Your task to perform on an android device: Using the lastminute.com app, look for one-way tickets for two adults in economy class from Guarulhos International Airport to John F. Kennedy International Airport for November 14. My intention is to have a short vacation with my brother in New York City.
Image 0: 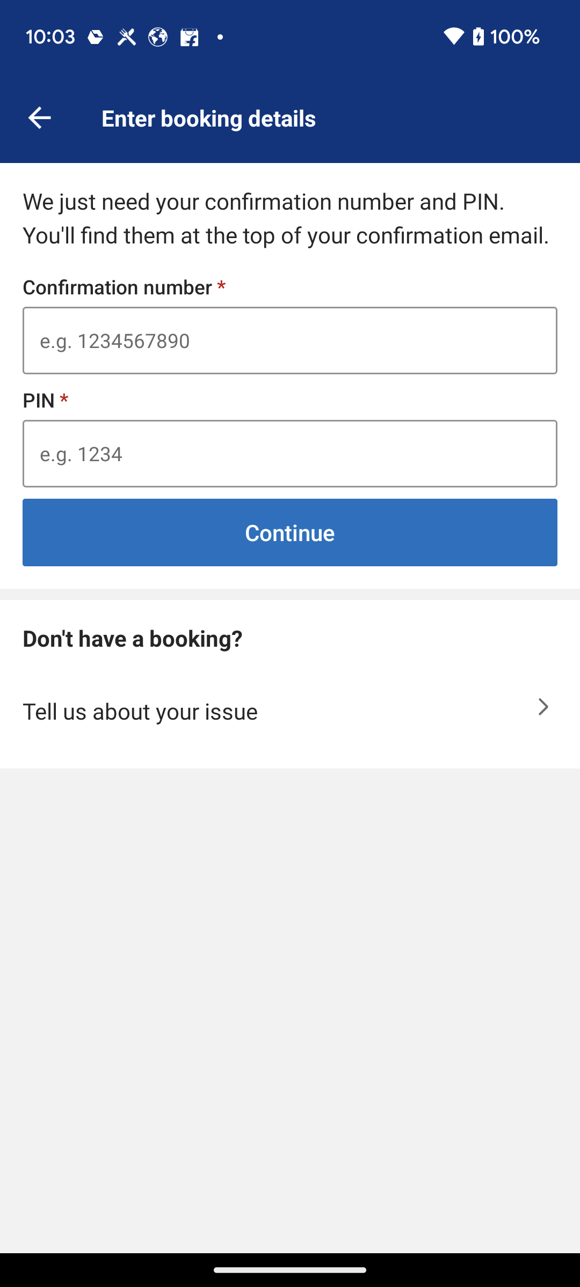
Open lastminute.com app
Step 0: open app "lastminute.com"
Image 1: 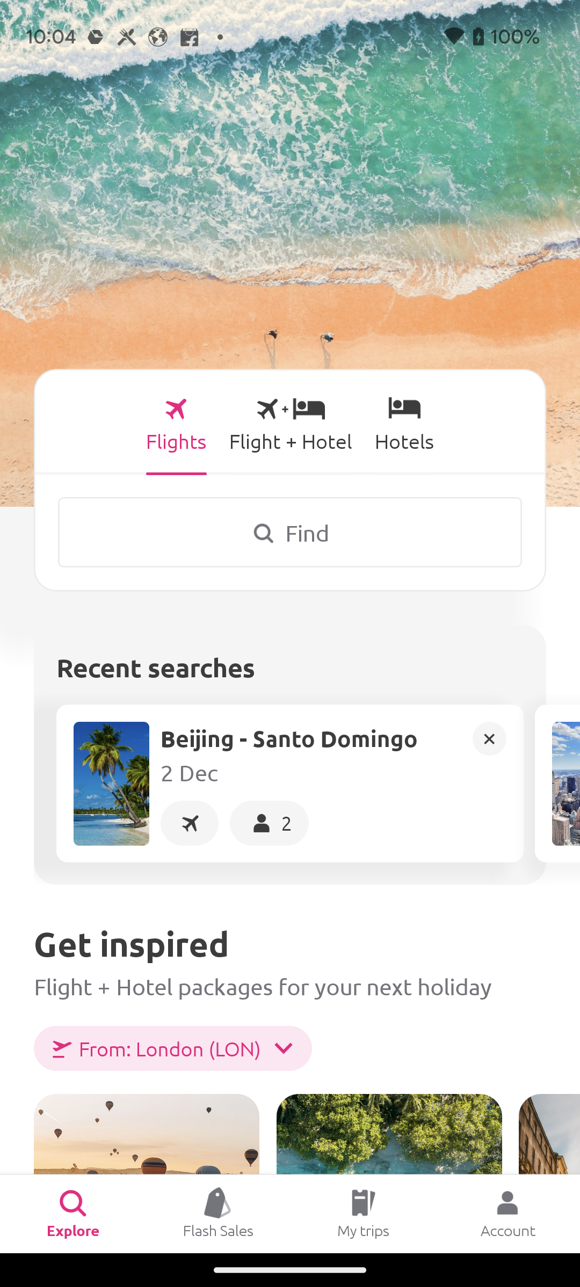
Click on the Find button at the bottom of flights section
Step 1: click (307, 532)
Image 2: 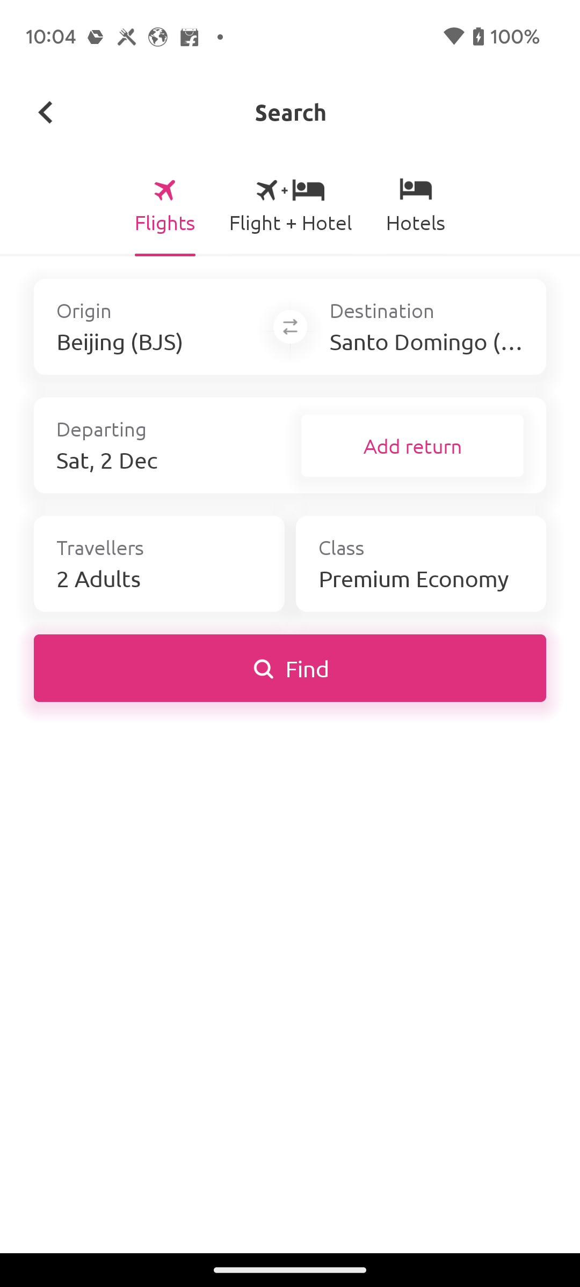
Click on the Origin search bar
Step 2: click (154, 341)
Image 3: 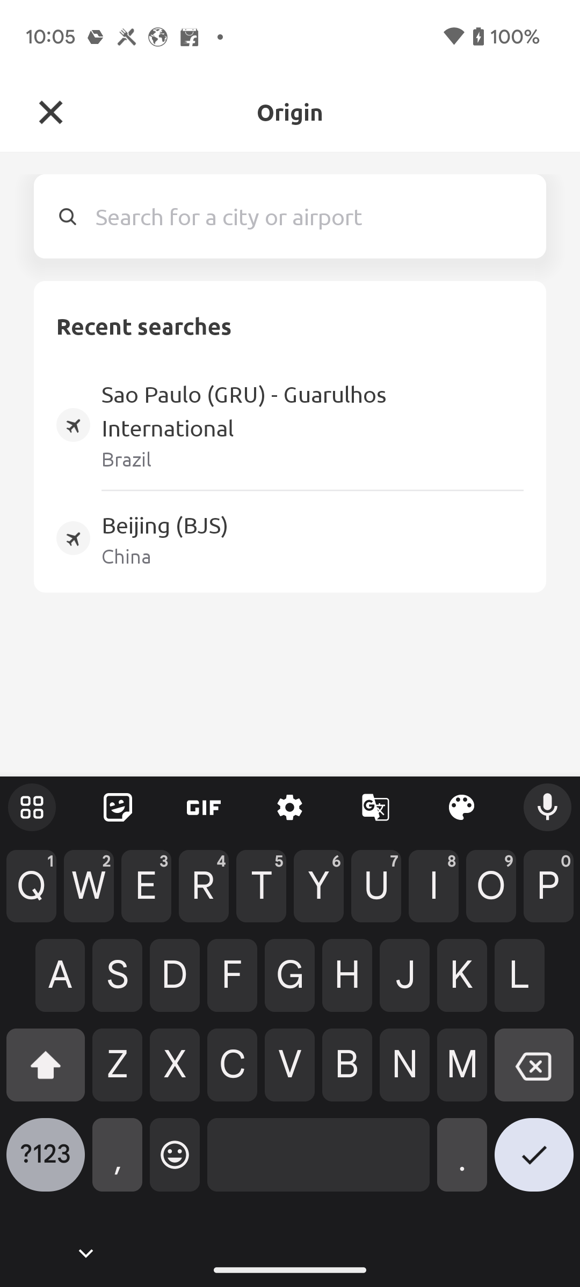
Search for Guarulhos International Airport
Step 3: type "Guarulhos International Airport"
Image 4: 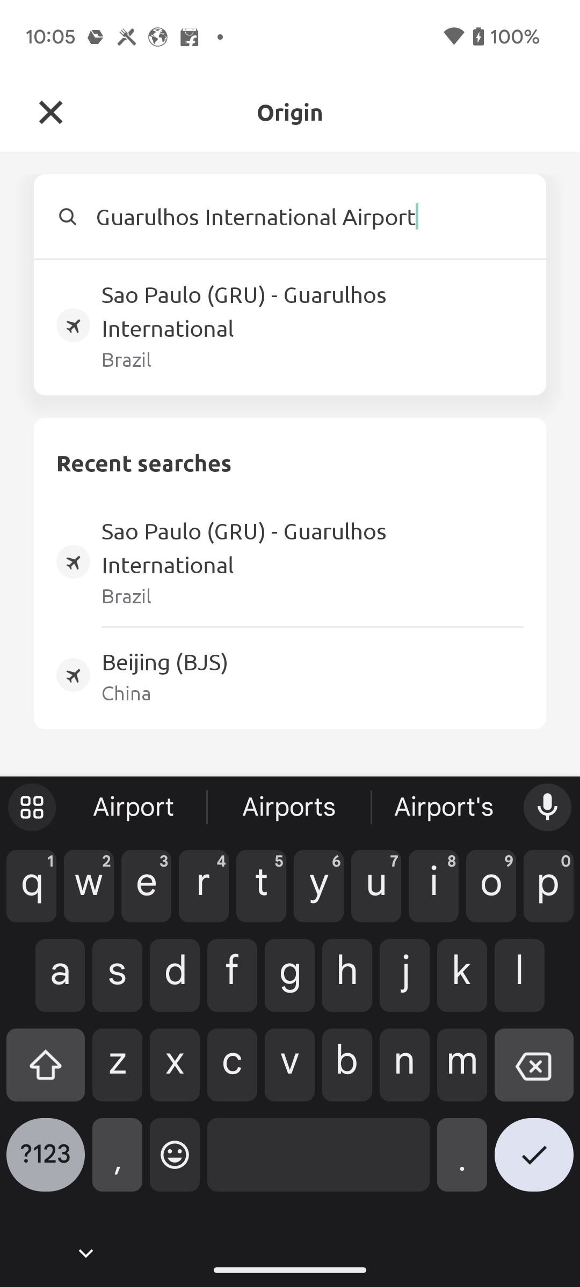
Click on Sao Paulo (GRU) - Guarulhos International
Step 4: click (247, 311)
Image 5: 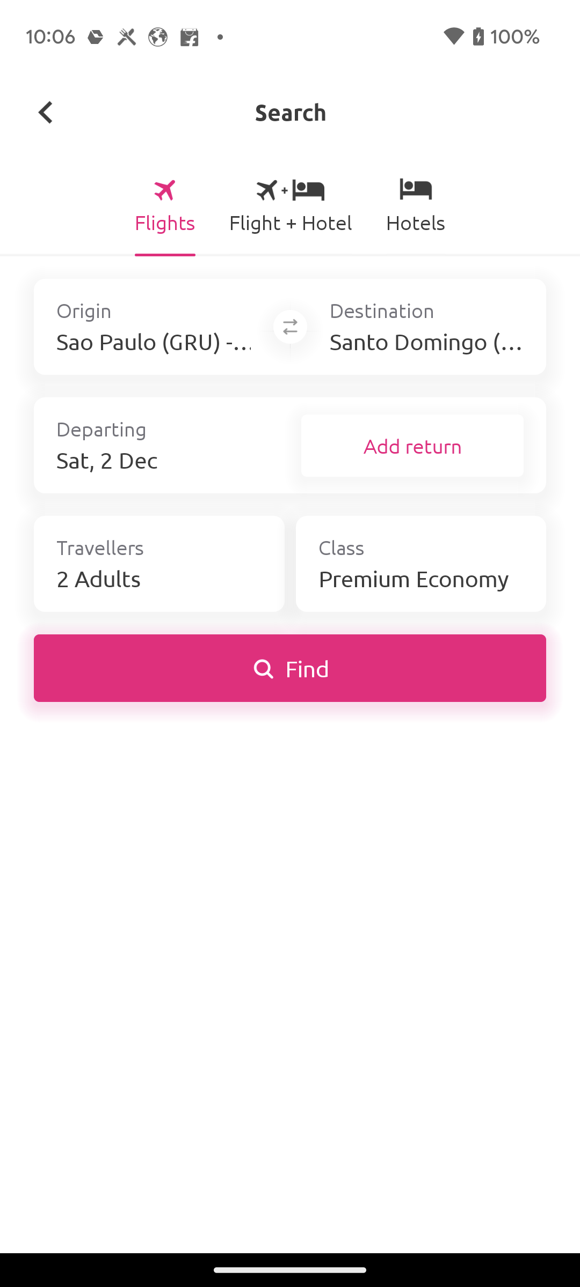
Click on Destination search bar
Step 5: click (426, 310)
Image 6: 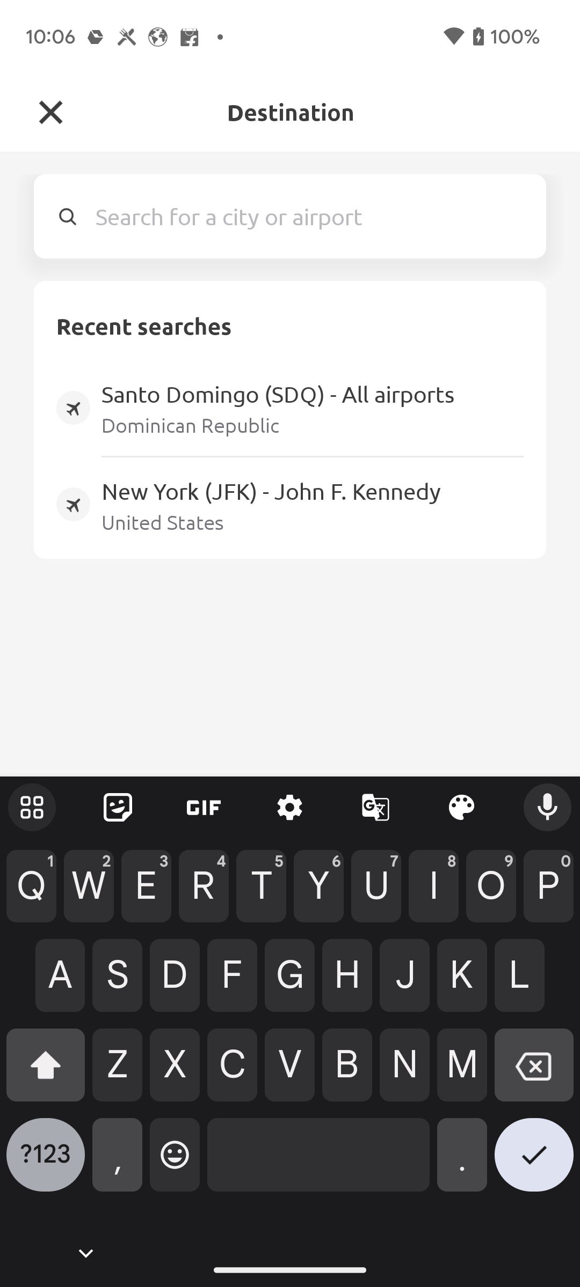
Search for John F. Kennedy International Airport
Step 6: type "John F. Kennedy International Airport"
Image 7: 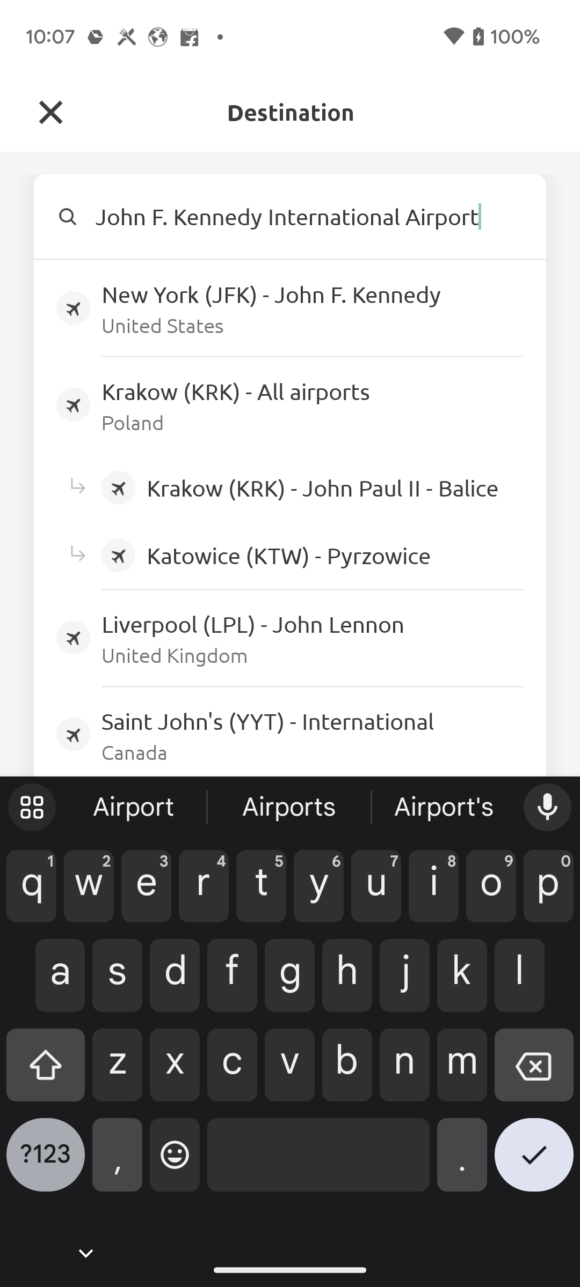
Click on the first search option
Step 7: click (163, 325)
Image 8: 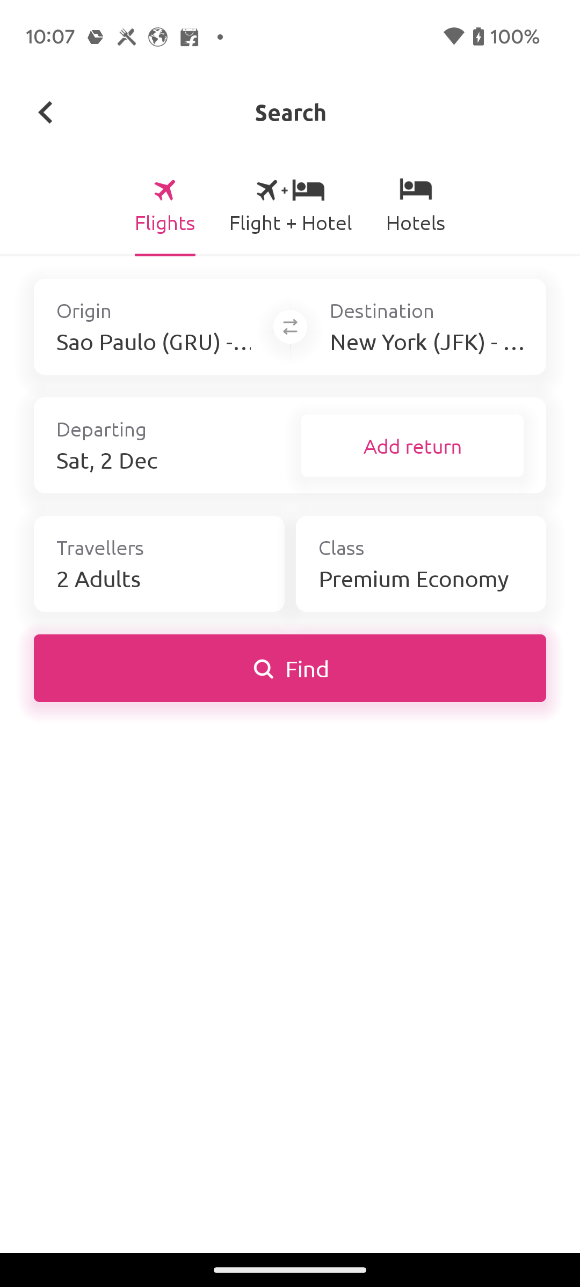
Click on Departing date section
Step 8: click (168, 460)
Image 9: 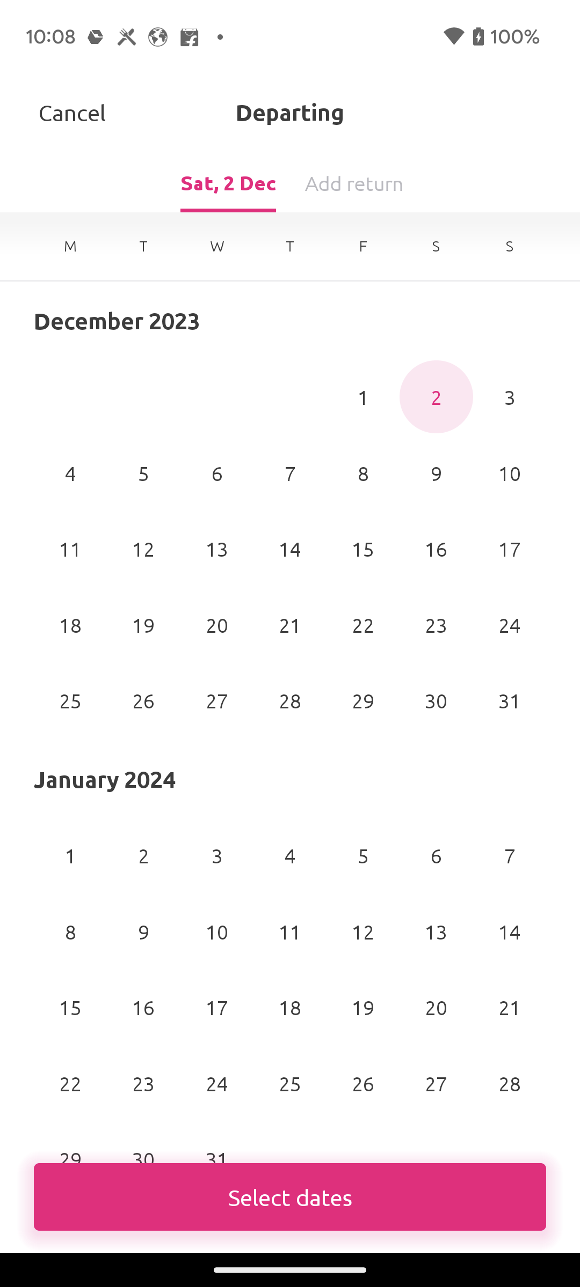
swipe down for november month
Step 9: scroll up
Image 10: 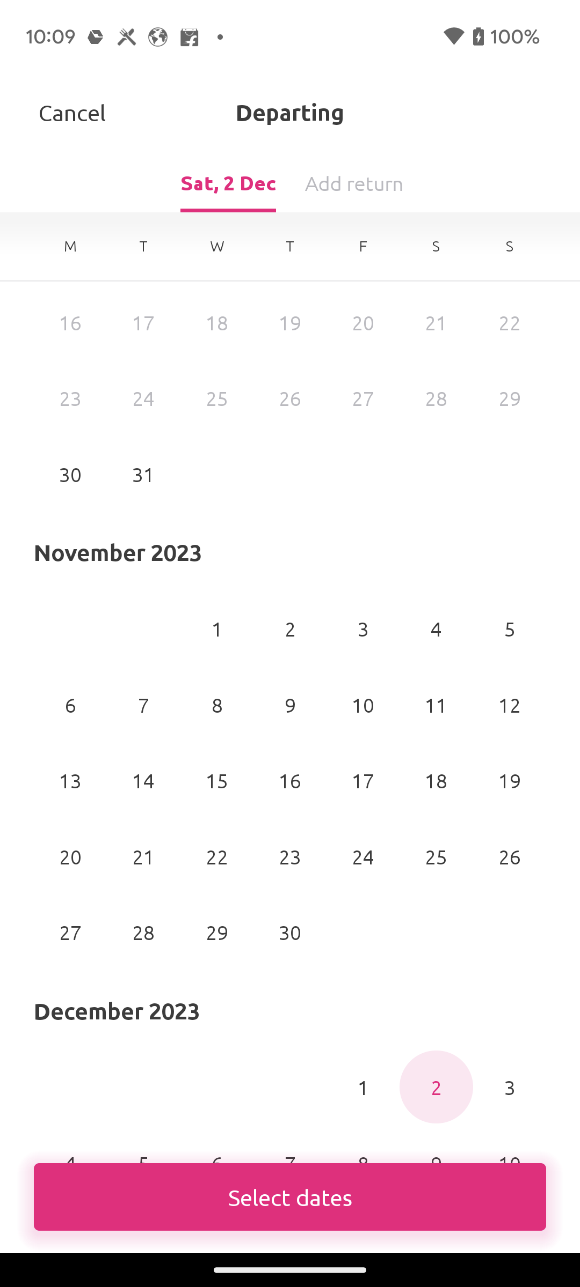
Select departing date as November 14
Step 10: click (143, 780)
Image 11: 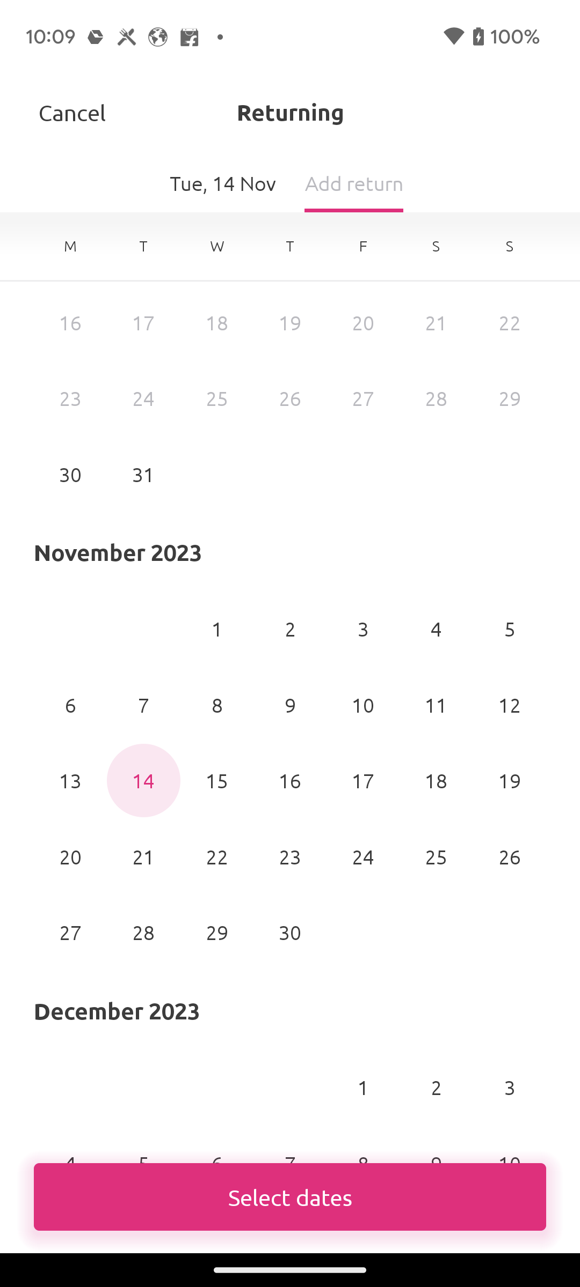
Click on select dates at the bottom of the screen
Step 11: click (289, 1197)
Image 12: 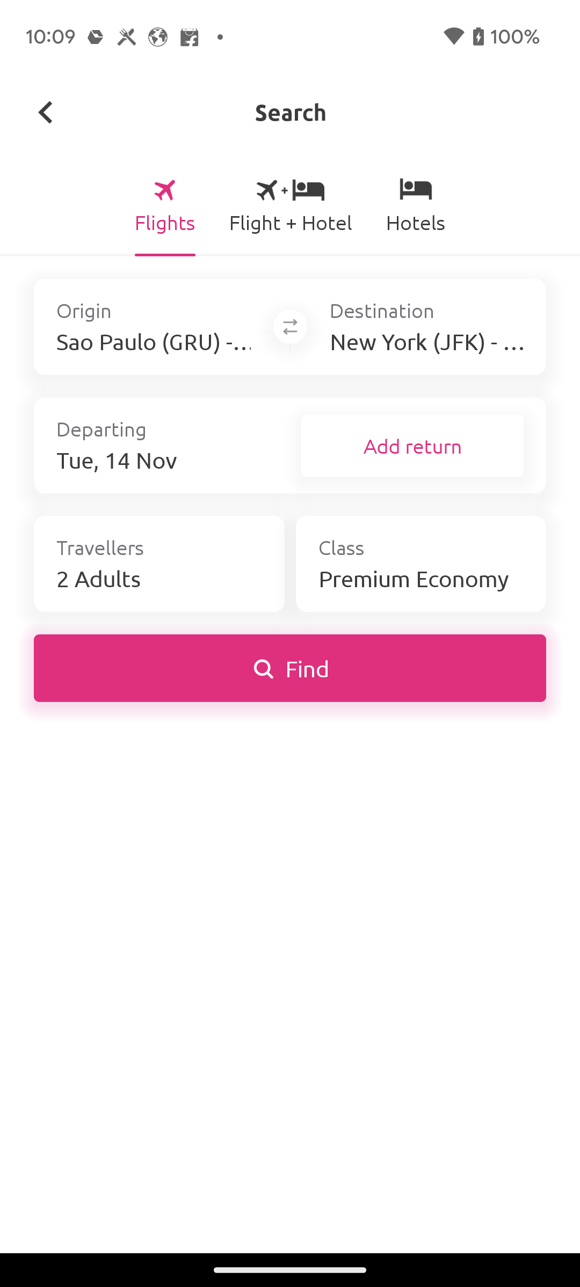
Go to the Class section 
Step 12: click (421, 578)
Image 14: 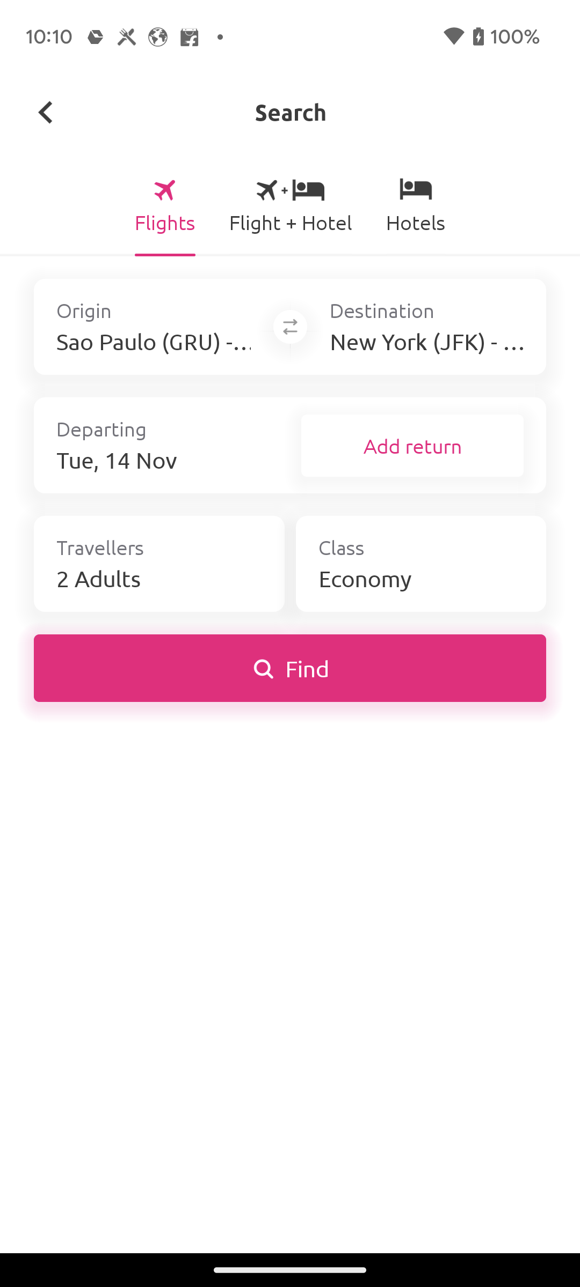
Click on the Find button
Step 14: click (307, 668)
Image 15: 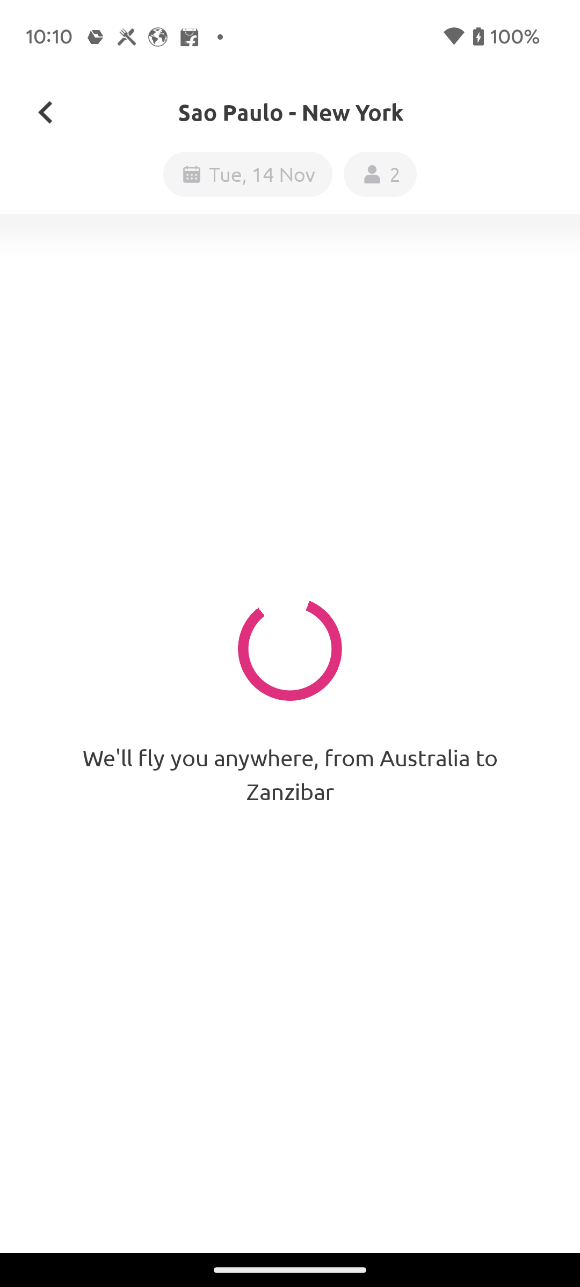
Click on the Find button
Step 15: wait